Your task to perform on an android device: I'd want to utilize the PlantIn app to identify a plant from a photo in my gallery so I can learn more about it.
Image 0: 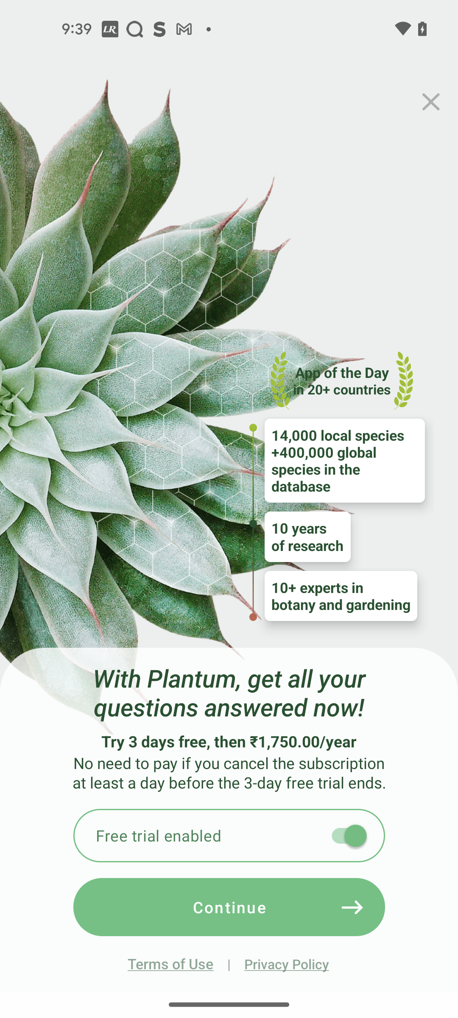
Open the PlantIn app
Step 0: open app "PlantIn"
Image 1: 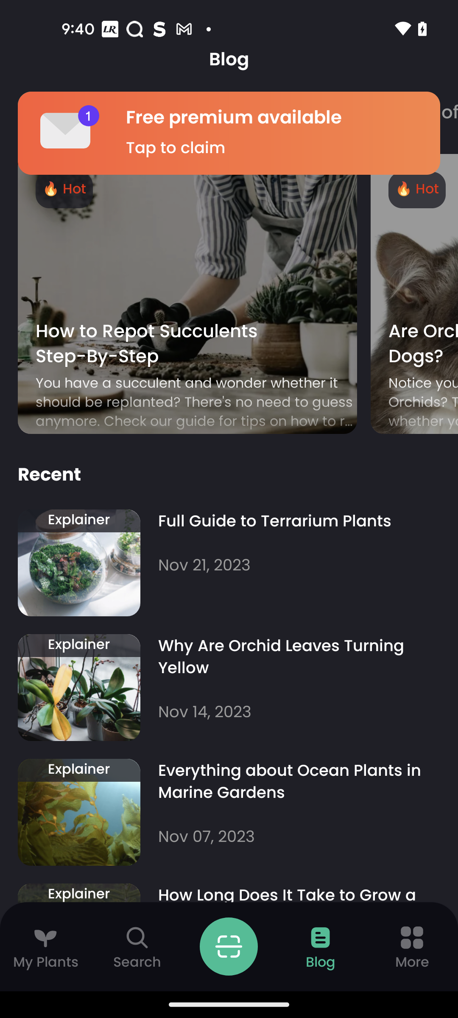
Go to the Camera section
Step 1: click (229, 946)
Image 2: 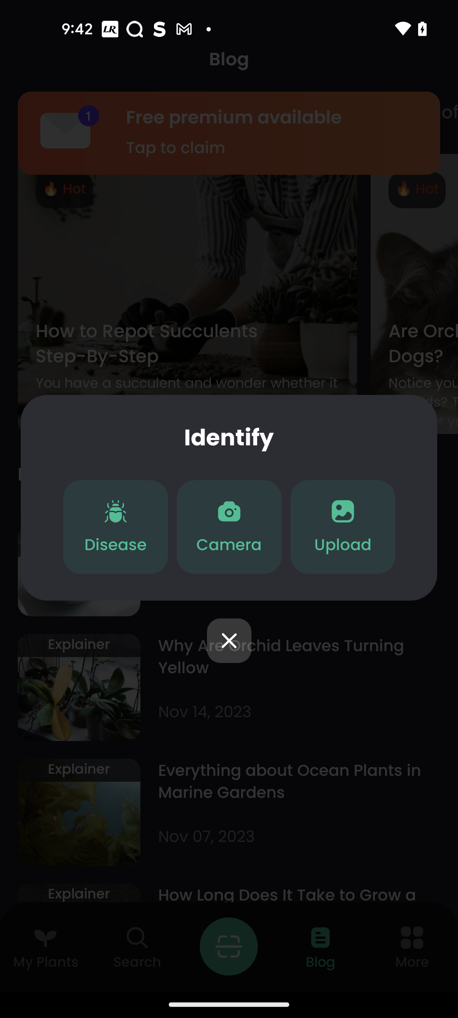
Click on the Upload 
Step 2: click (343, 544)
Image 3: 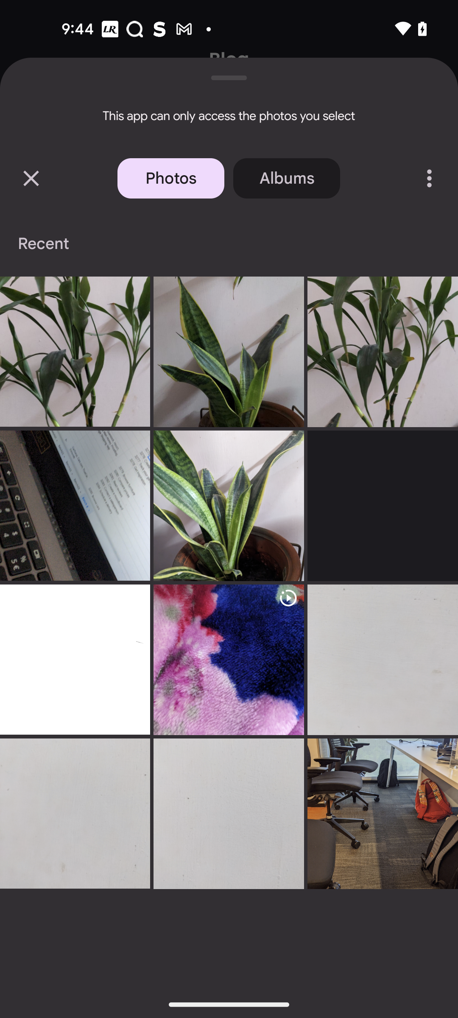
Click on the first photo
Step 3: click (75, 352)